Your task to perform on an android device: To view the product details for the EGK 12mm 650W 2900rpm Drill Machine, use the Shopclues app.
Image 0: 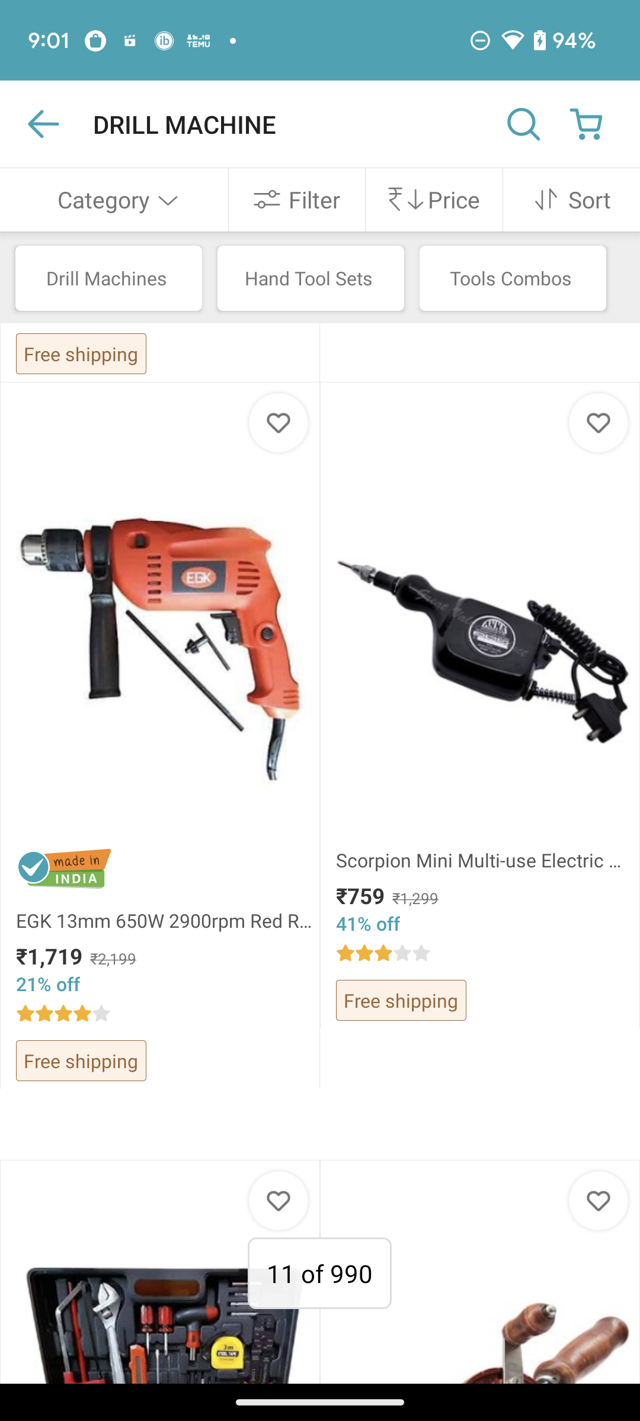
Click on the EGK 12mm 650W 2900rpm Drill Machine,
Step 0: click (164, 651)
Image 1: 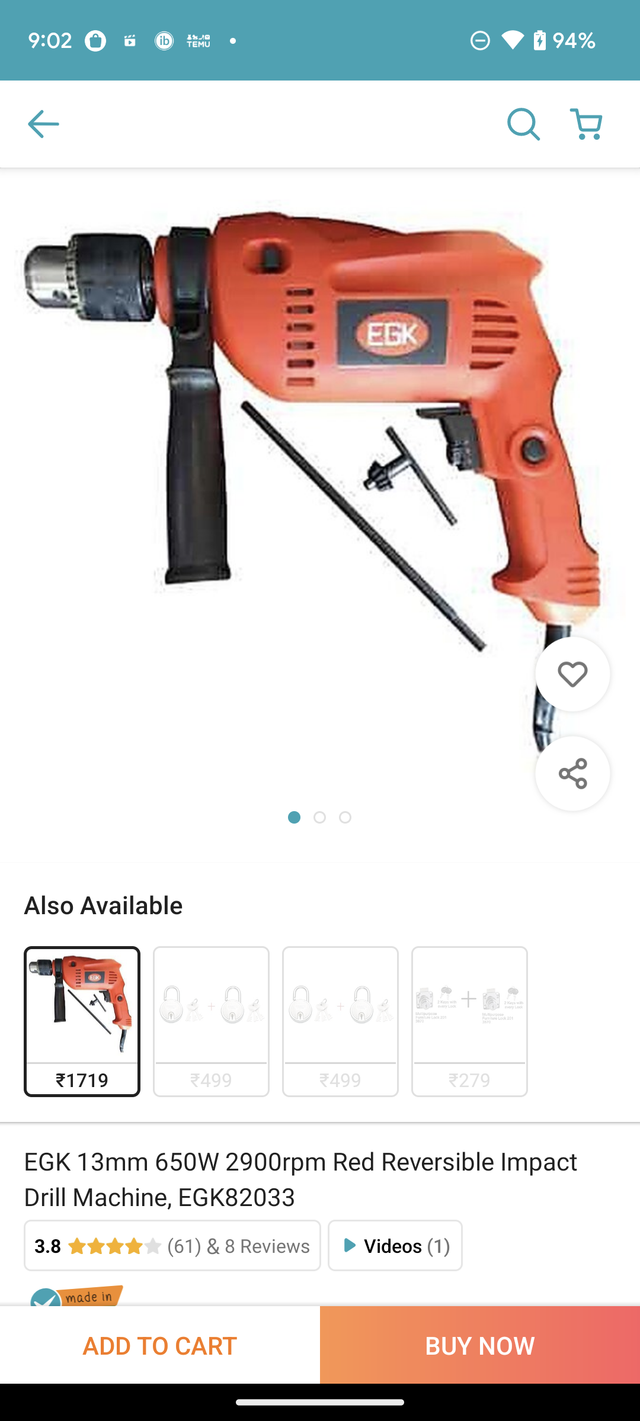
swipe up for details
Step 1: scroll down
Image 2: 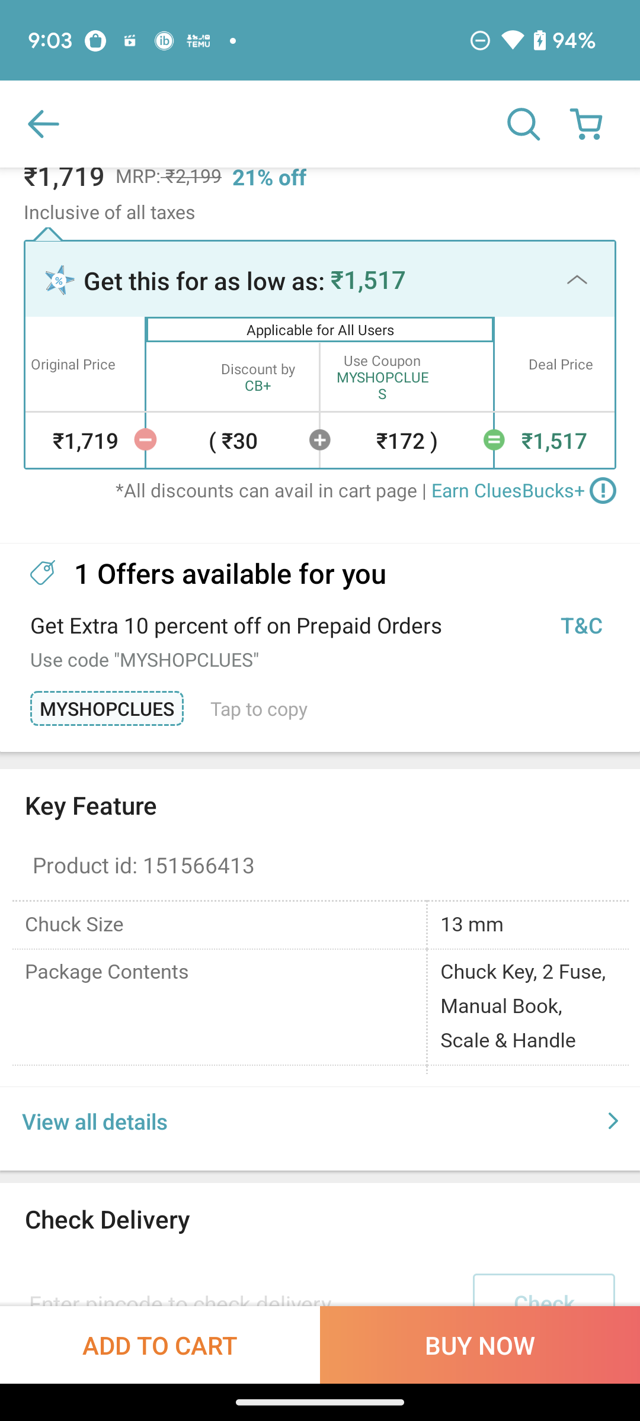
Click on View all details
Step 2: click (320, 1121)